Your task to perform on an android device: Open Citymapper app, Select the first Route option from the search result and View the schedule of the bus along with the bus stop number and see if the bus is running on time or if there are any delays
Image 0: 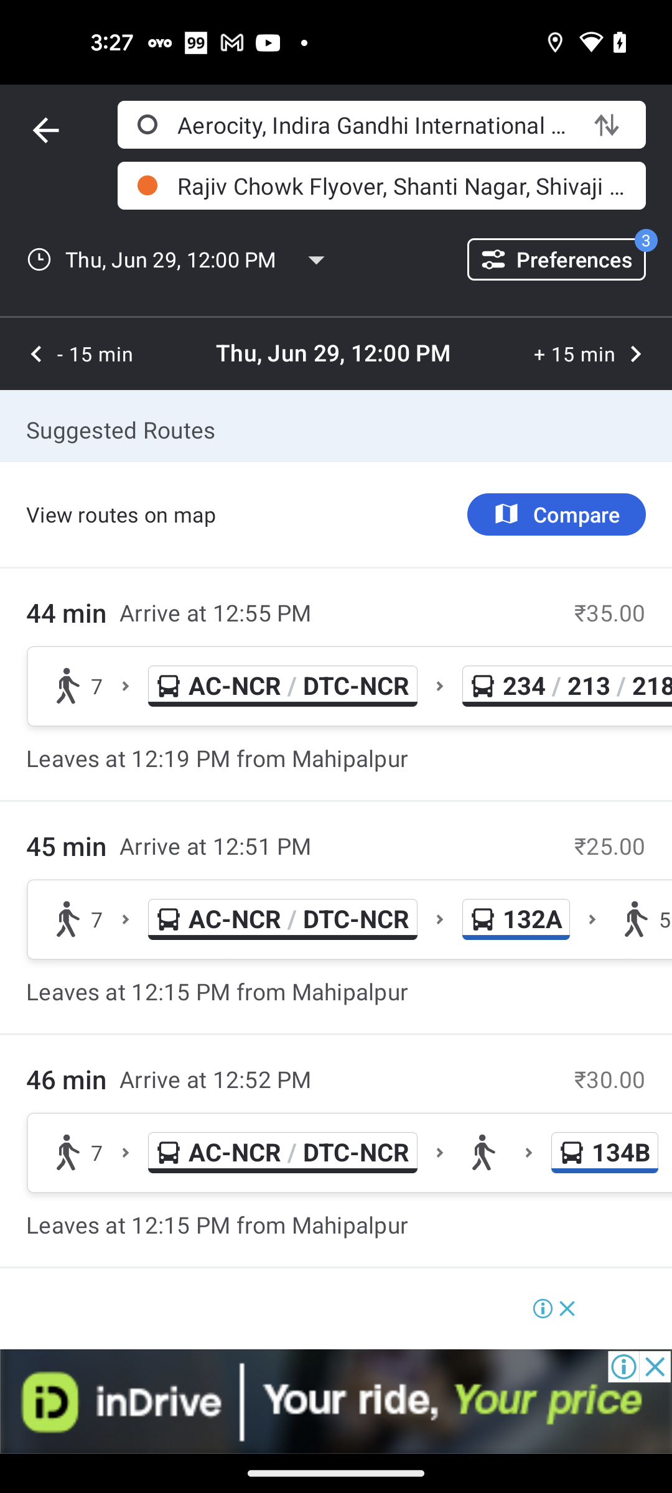
Open Citymapper app
Step 0: open app "Citymapper"
Image 1: 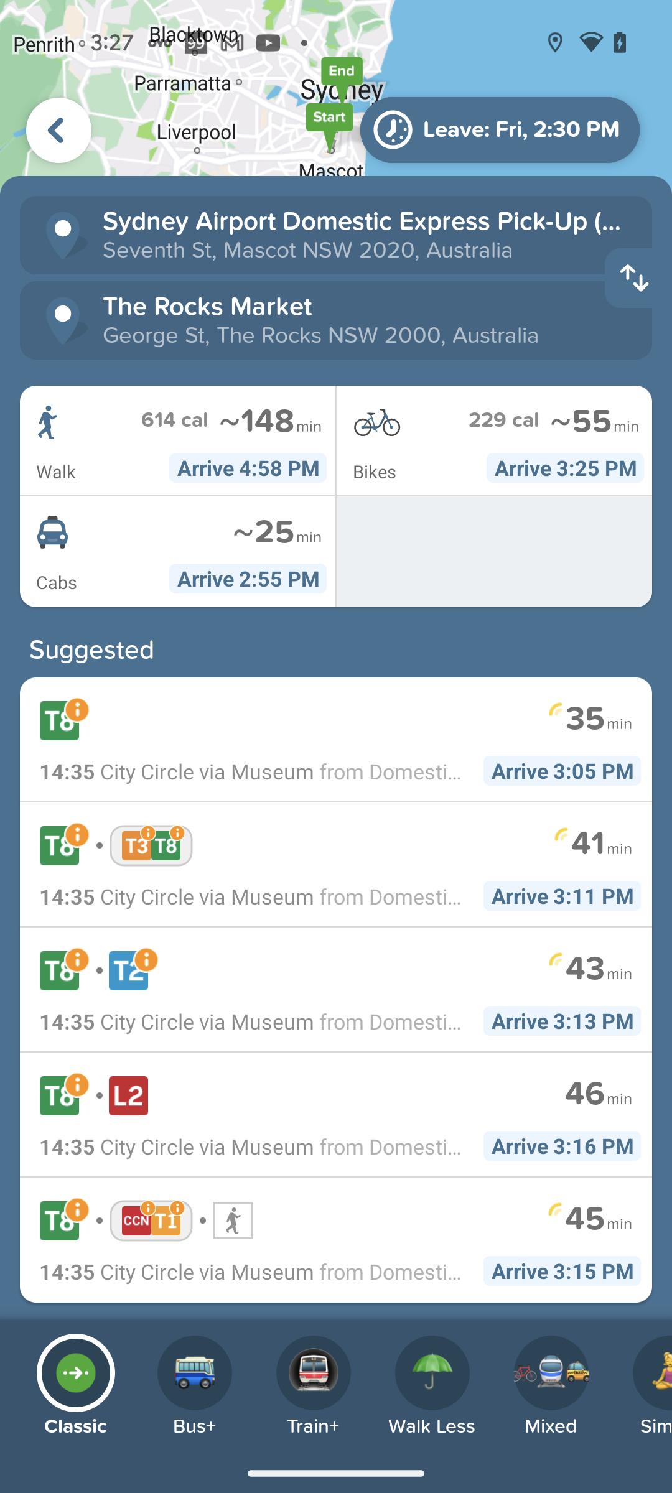
Click on the Bus mode at the bottom of the screen
Step 1: click (187, 1374)